Your task to perform on an android device: I want to be sure of the OneXsale CCTV. Check the reviews of the product in the JioMart app.
Image 0: 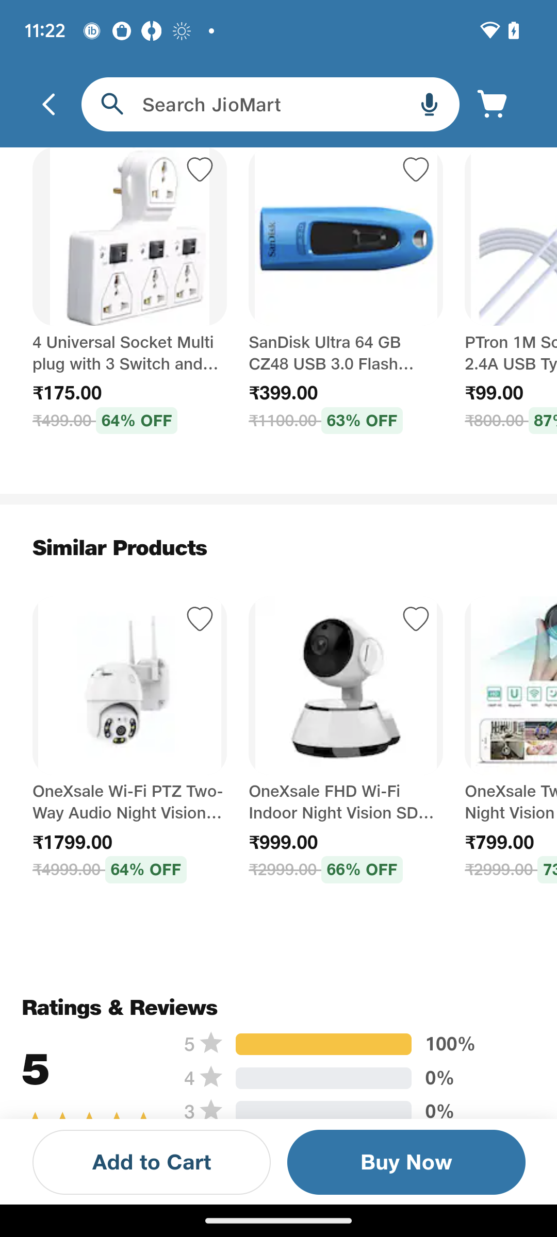
Step 0: scroll down